Your task to perform on an android device: Search for Google Security Alert in the Gmail app.
Image 0: 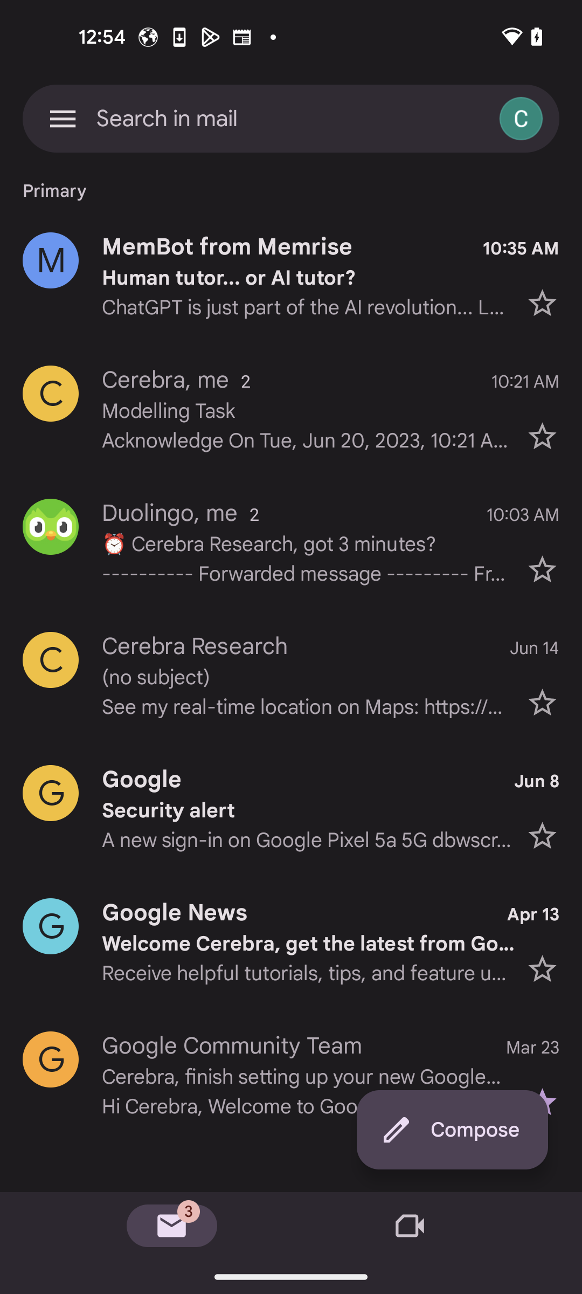
Go to the Search bar at the top of the screen
Step 0: click (291, 118)
Image 1: 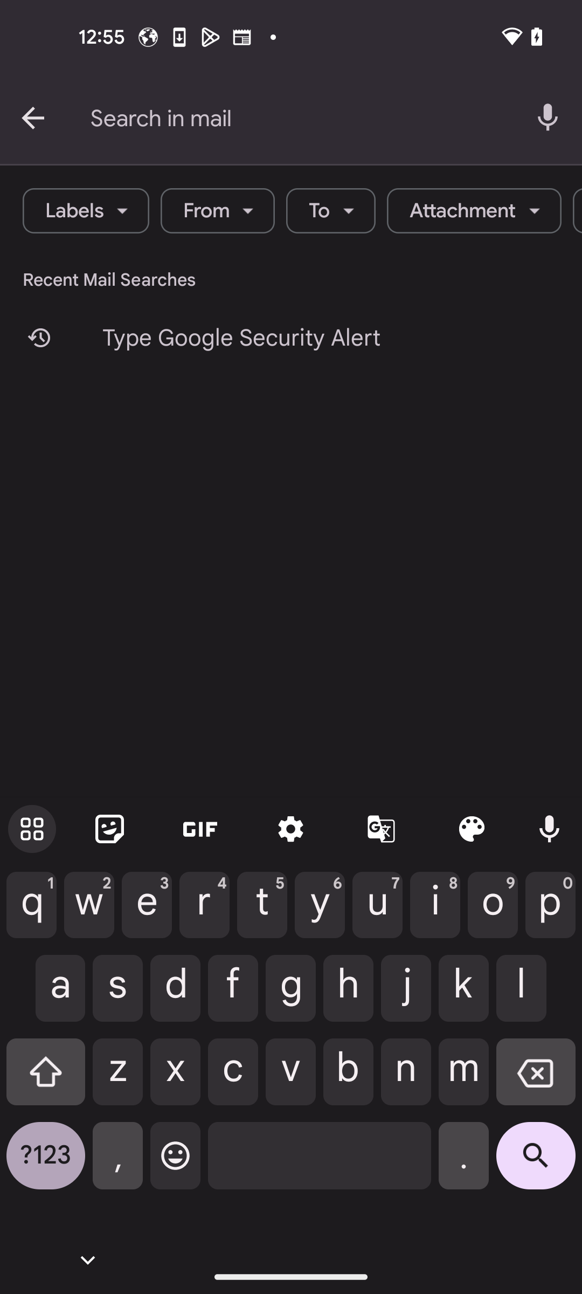
Search for Google Security Alert
Step 1: type "Google Security Alert"
Image 2: 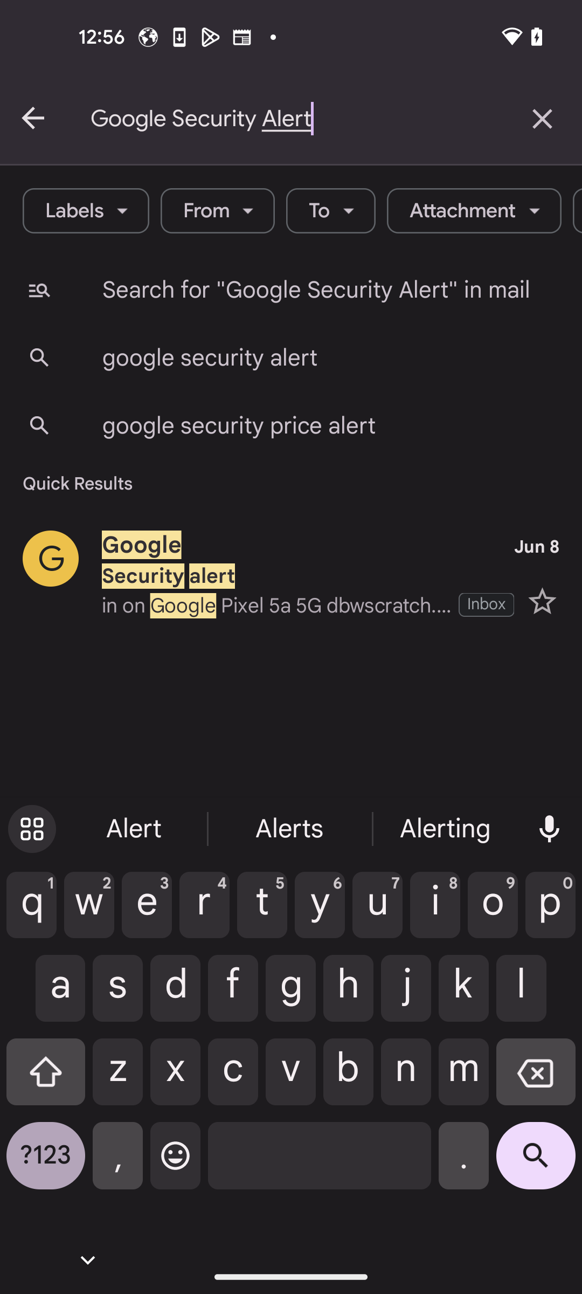
Click on Search icon at the bottom right corner
Step 2: click (536, 1164)